Your task to perform on an android device: Open the OYO app, Get travel information such as directions for Spot on Hotel Sri Thirumala Lodge
Image 0: 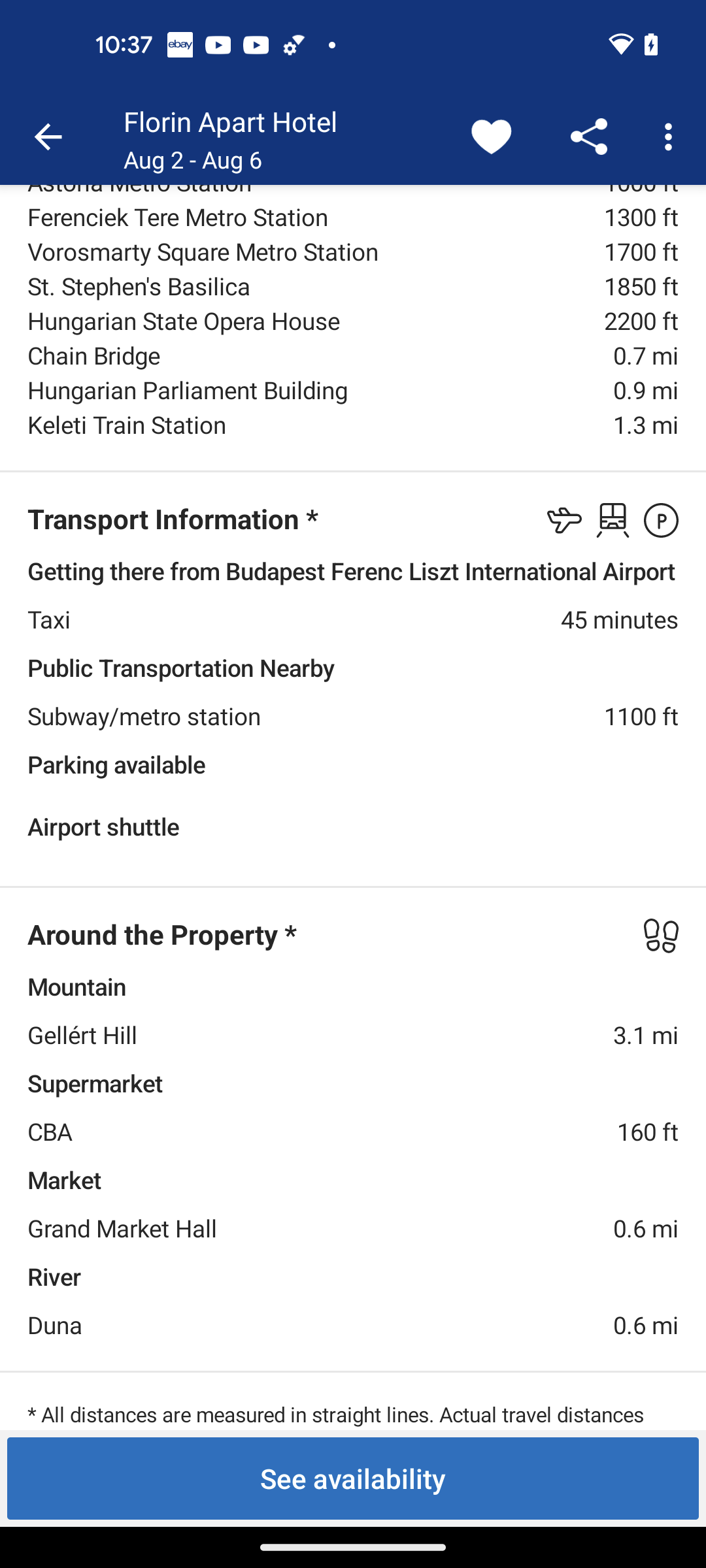
Open OYO App
Step 0: open app "OYO"
Image 1: 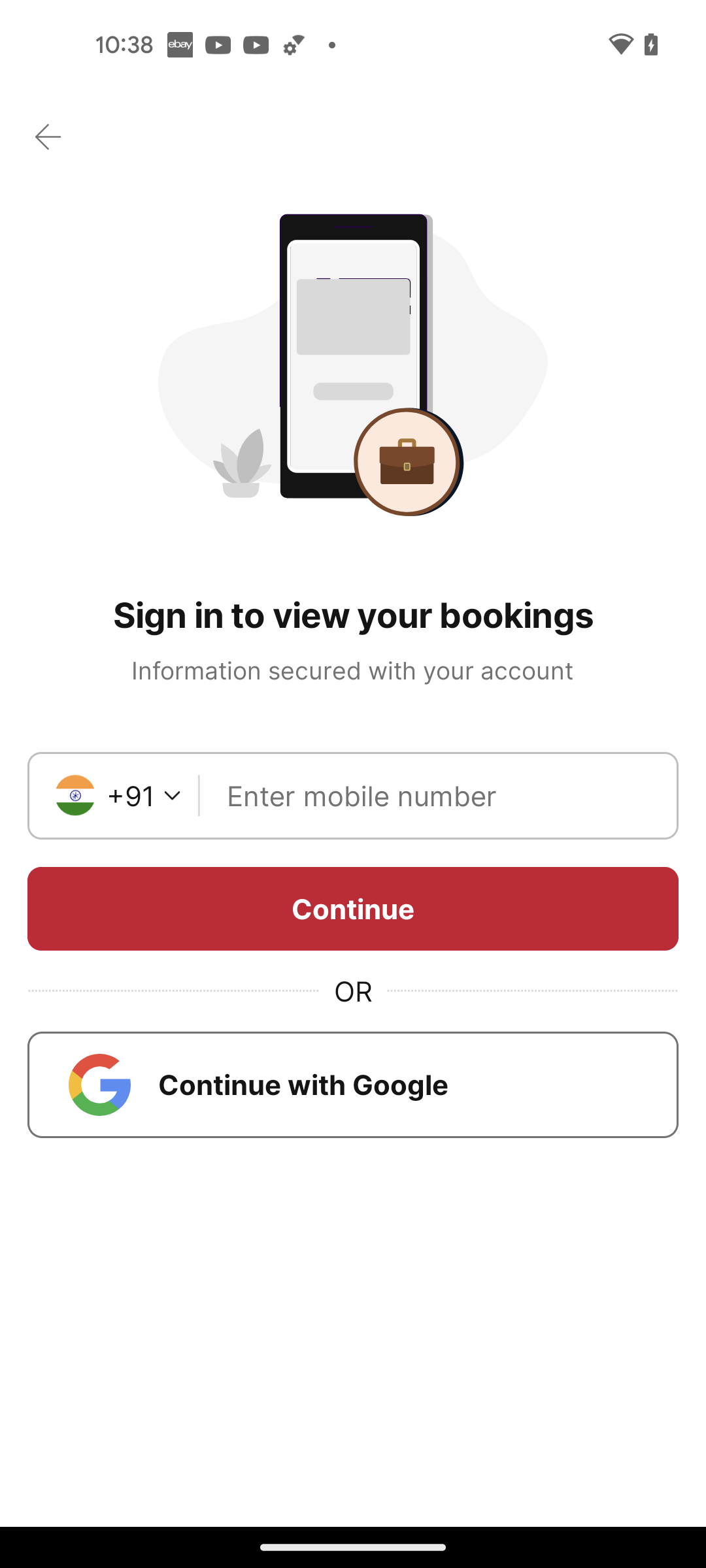
Go back to the previous page
Step 1: press back button
Image 2: 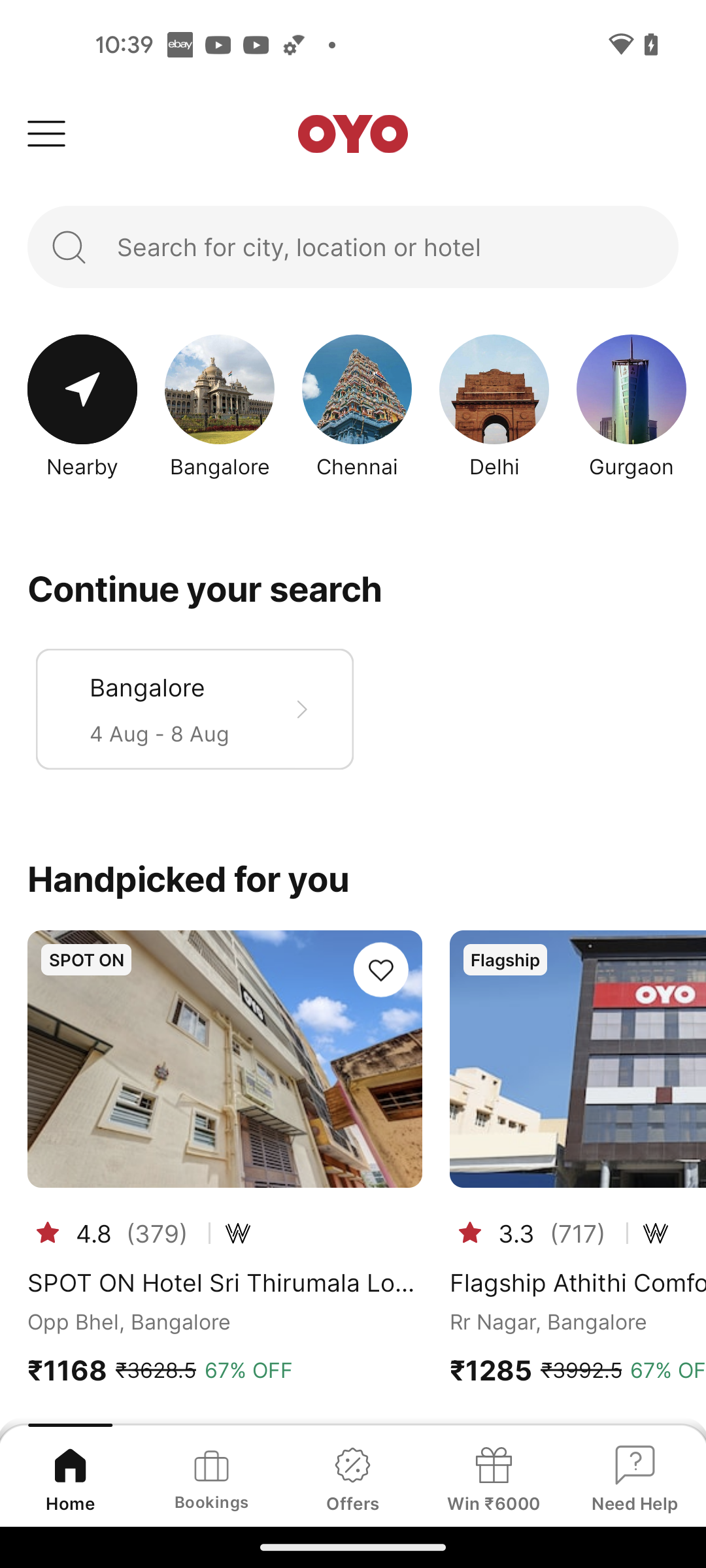
Open the Spot On Hotel Sri Thirumala under Handpicked for you sub-headline
Step 2: click (225, 1282)
Image 3: 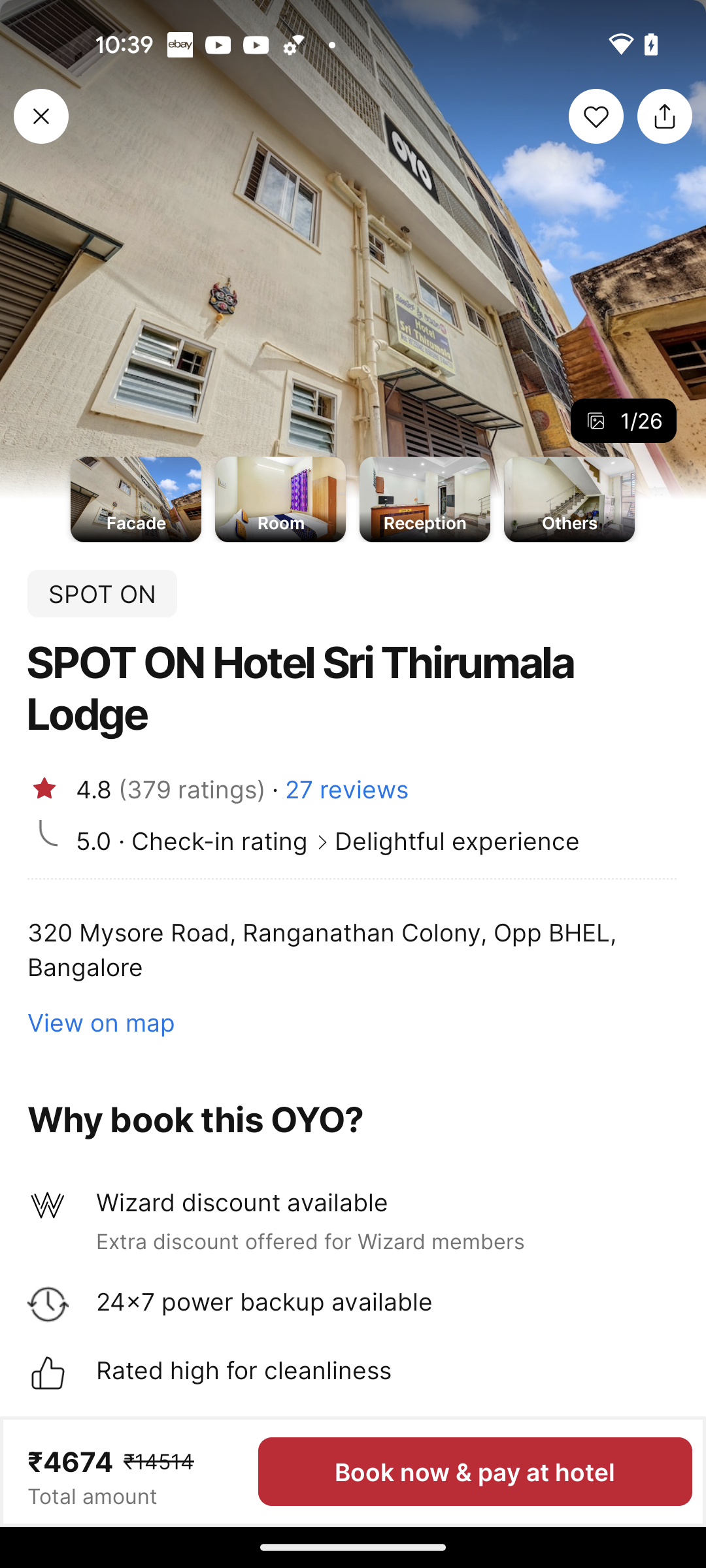
Click the View on map option
Step 3: click (101, 1022)